Your task to perform on an android device: I want to track my daily activity and workout. Create an account in the Google Fit app with the goal of 8000 steps and 25 heart points.
Image 0: 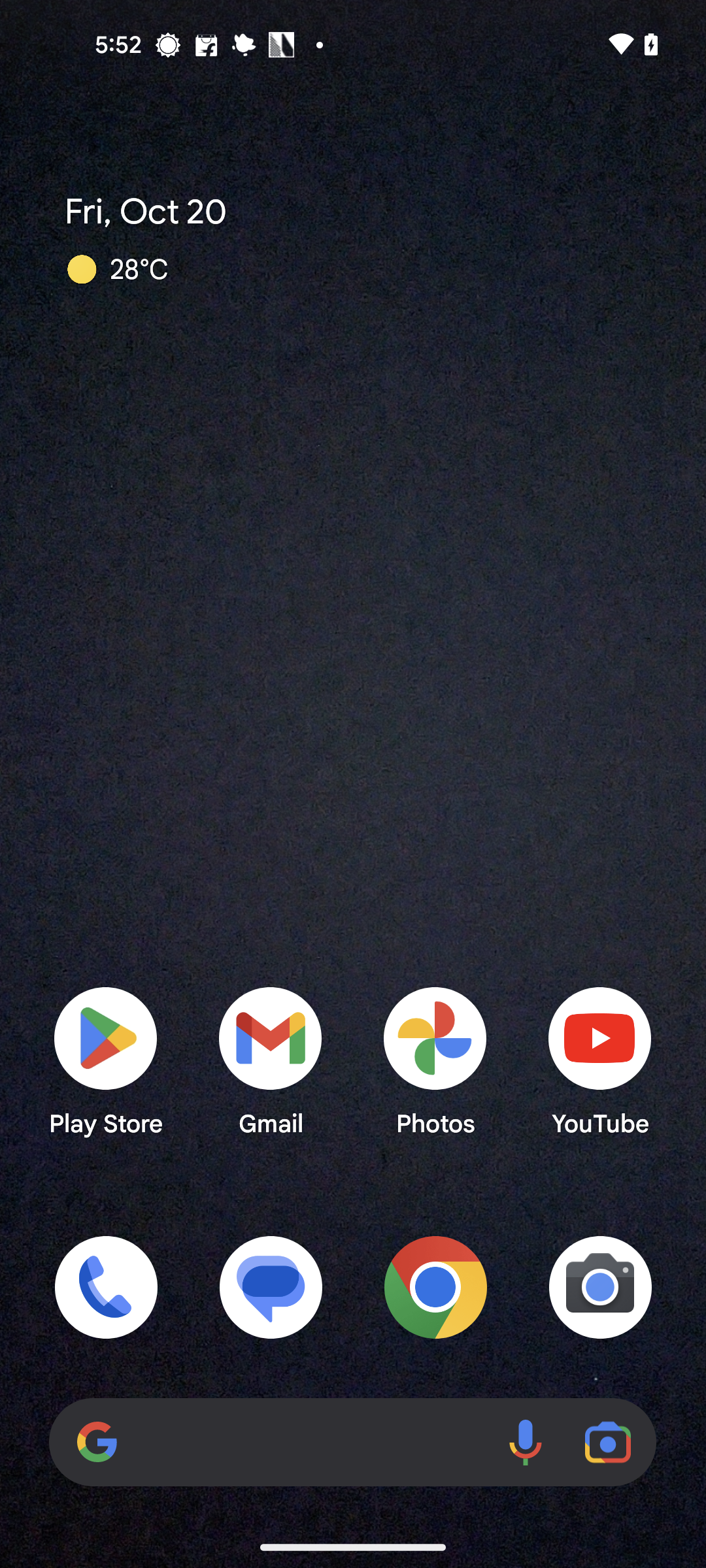
Open the google fit app
Step 0: open app "Fit"
Image 1: 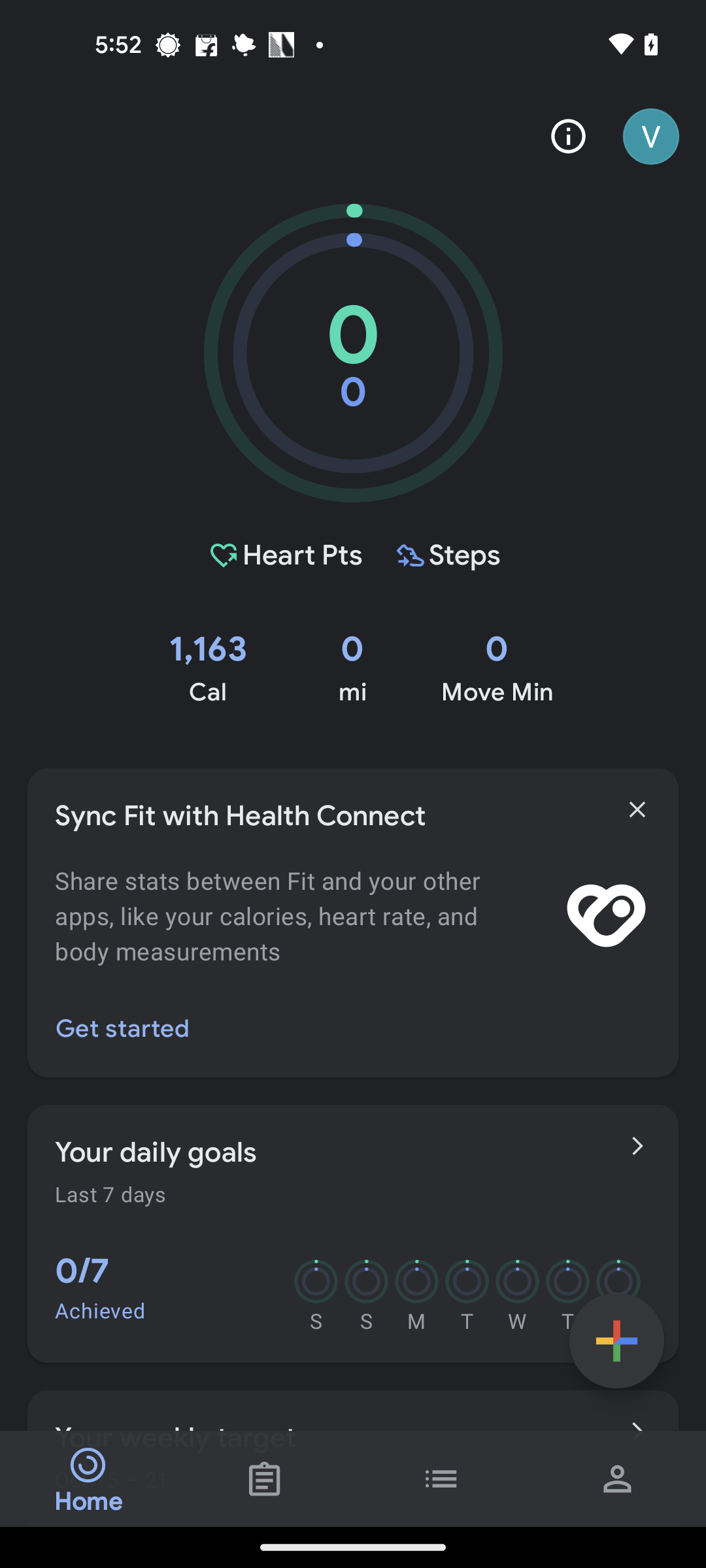
Click on the profile icon at the bottom right corner of the screen
Step 1: click (618, 1478)
Image 3: 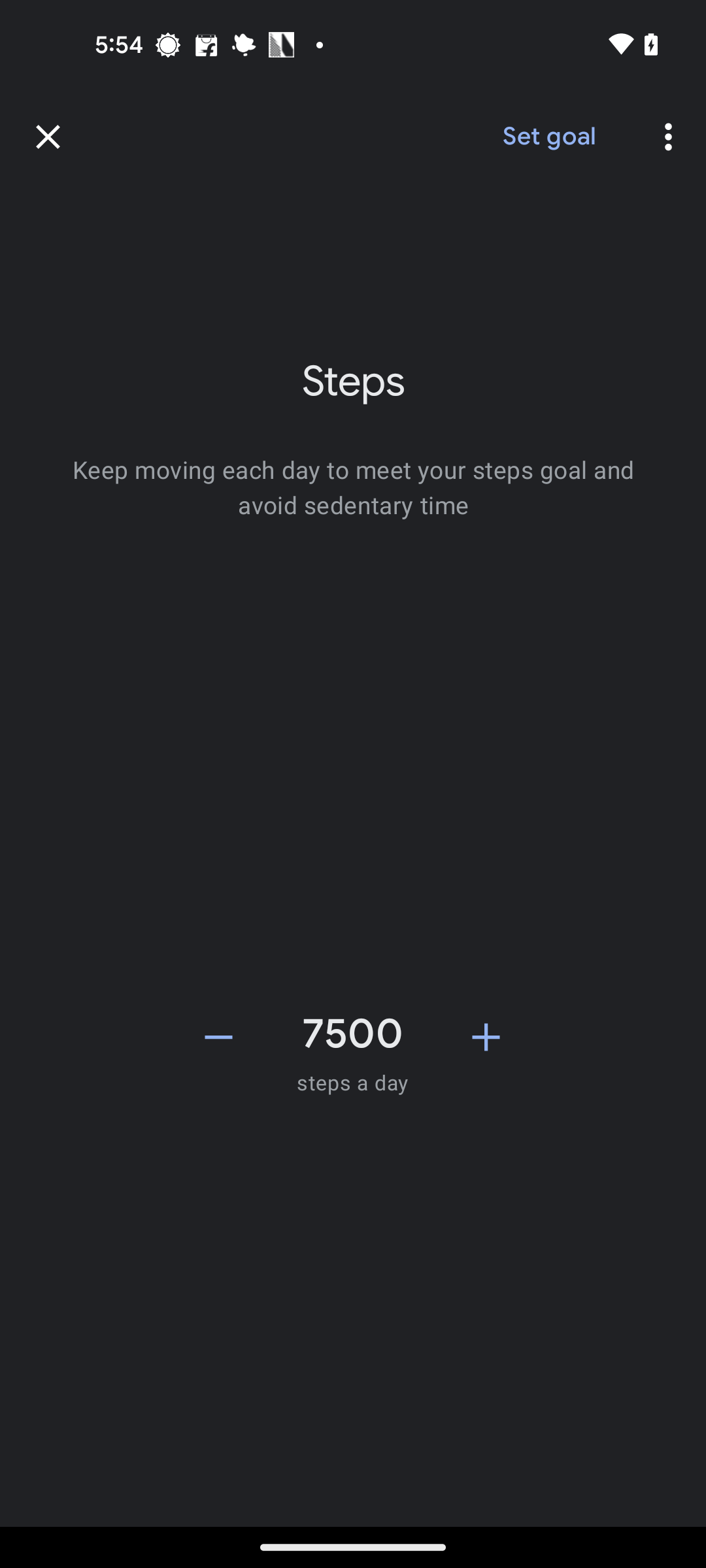
Click on the + icon next to 7500
Step 3: click (486, 1037)
Image 4: 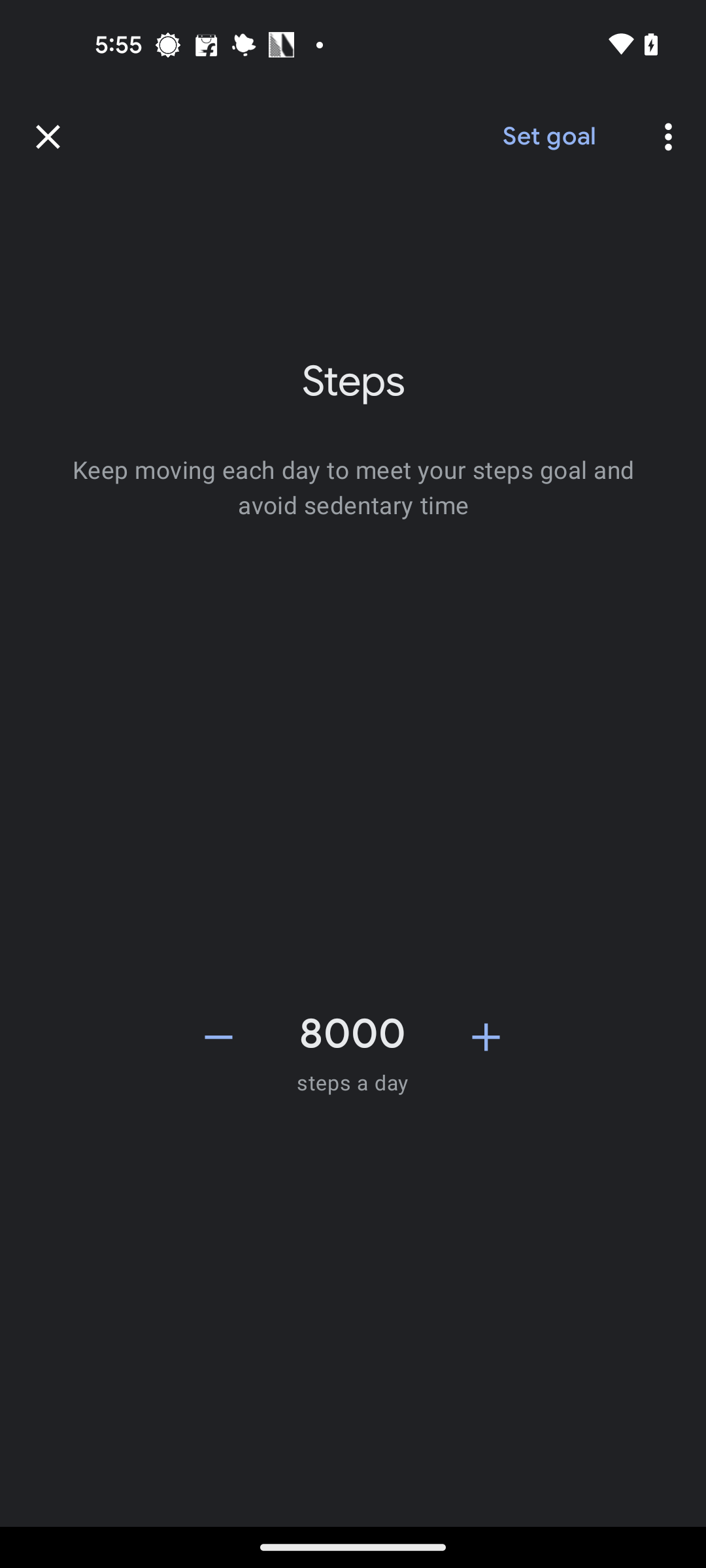
Click on the Set goal button at the top right of the screen
Step 4: click (548, 137)
Image 5: 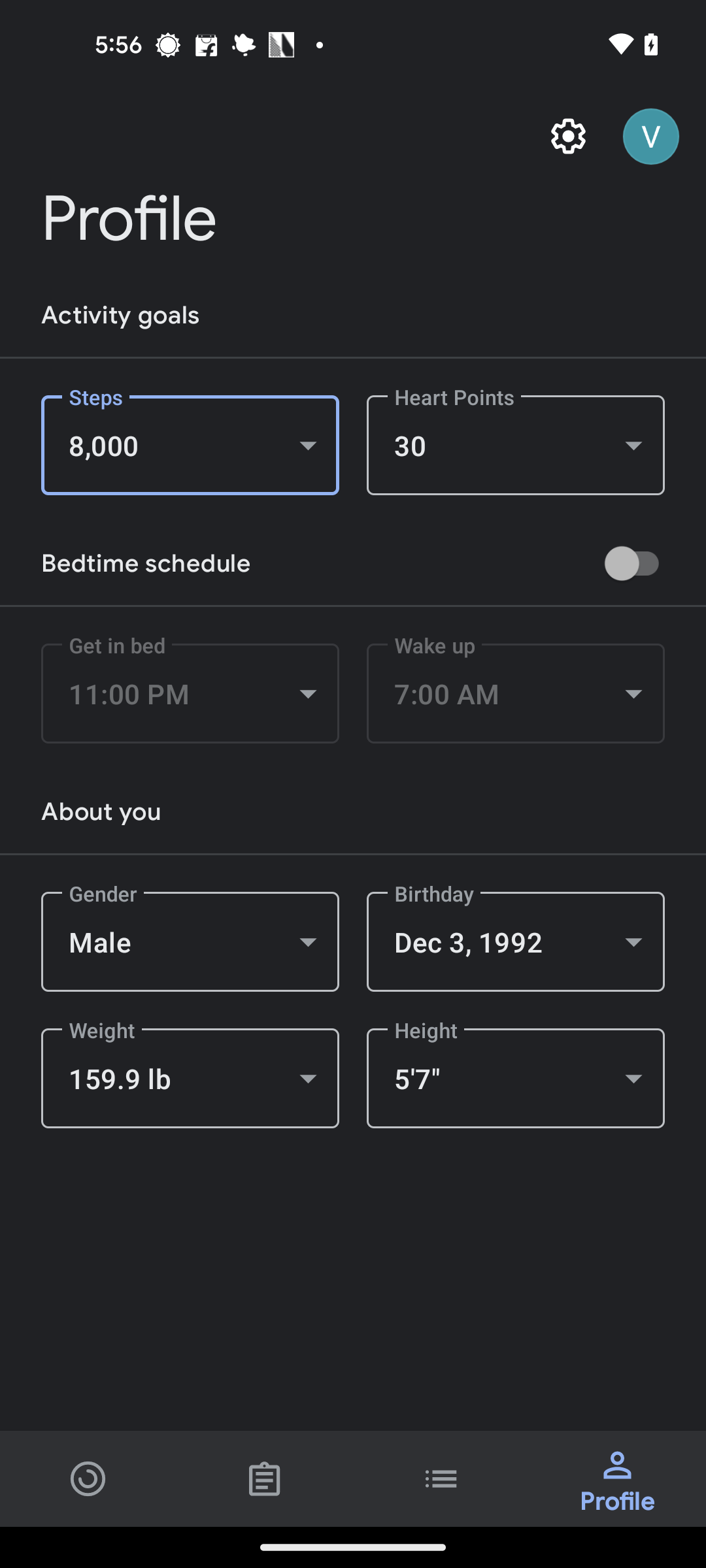
Click on the drop-down button for the Heart points.
Step 5: click (516, 445)
Image 6: 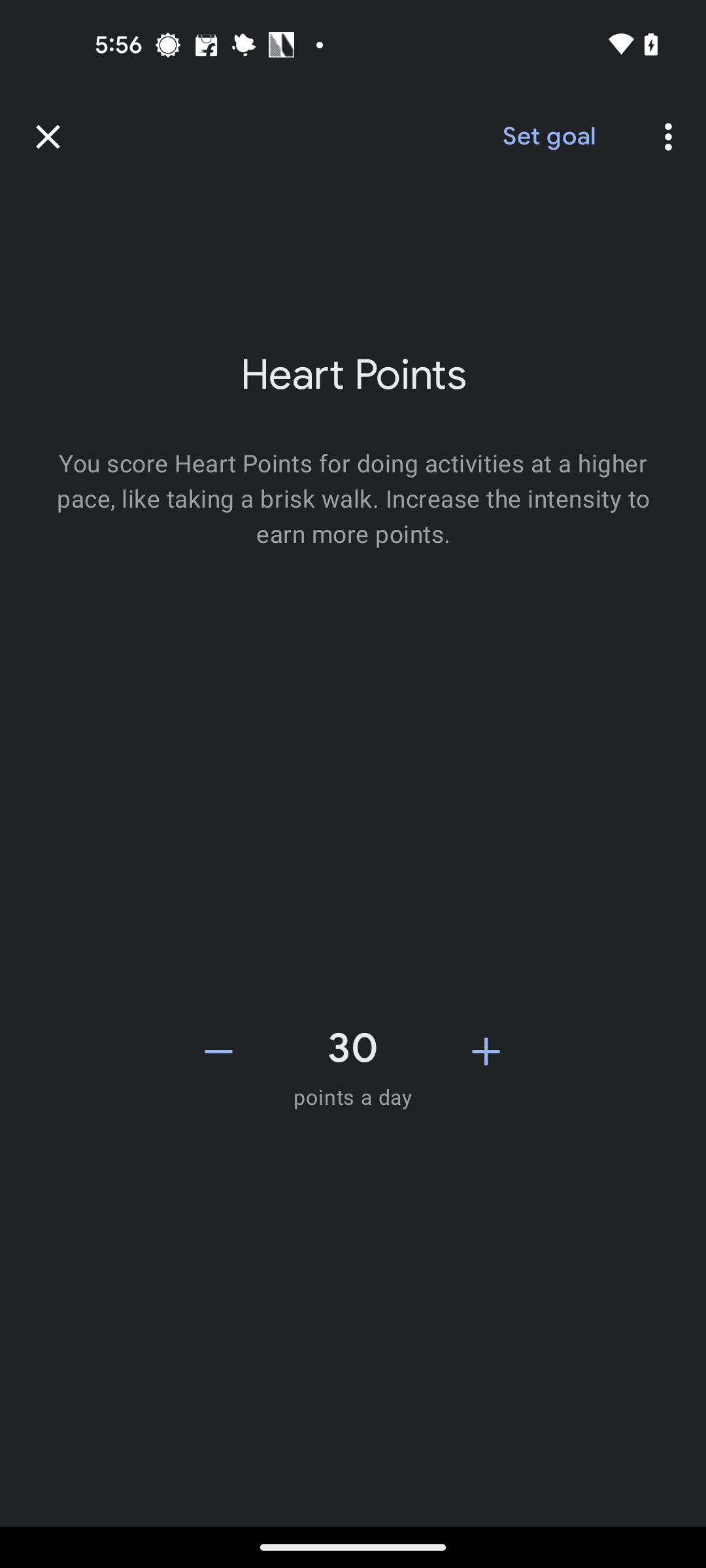
Click on the - icon onto the left of 30
Step 6: click (218, 1051)
Image 7: 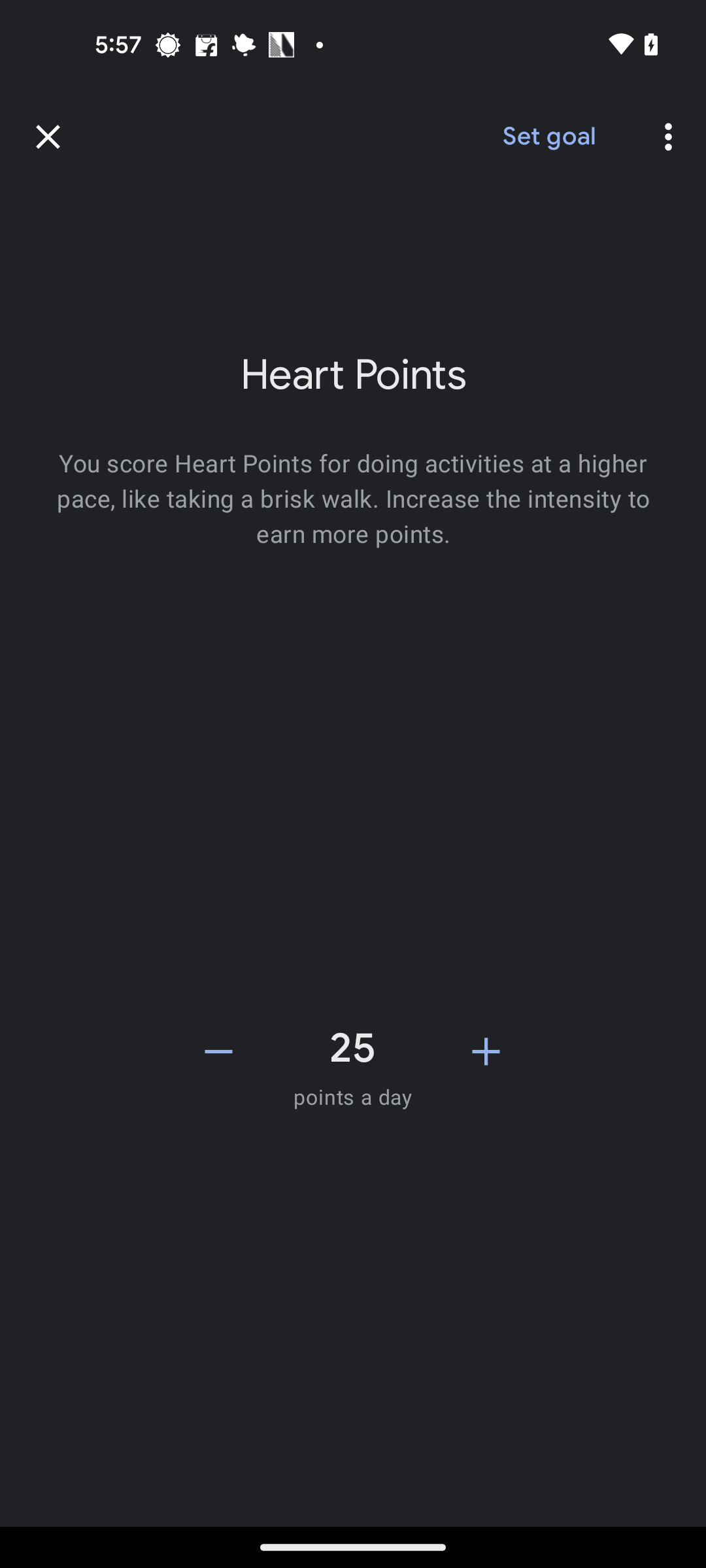
Click on the Set goal button at the top right of the screen
Step 7: click (548, 137)